Your task to perform on an android device: View the details of the first suggested train in the citymapper app .
Image 0: 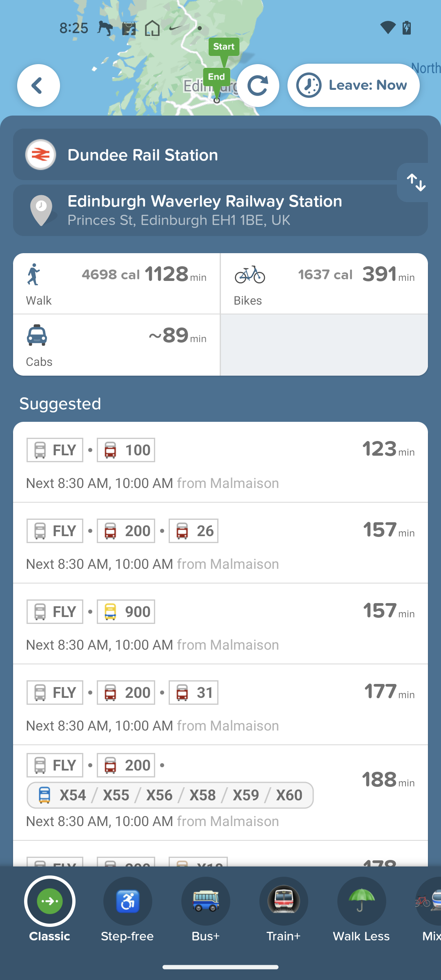
Click on the first suggested train
Step 0: click (220, 287)
Image 1: 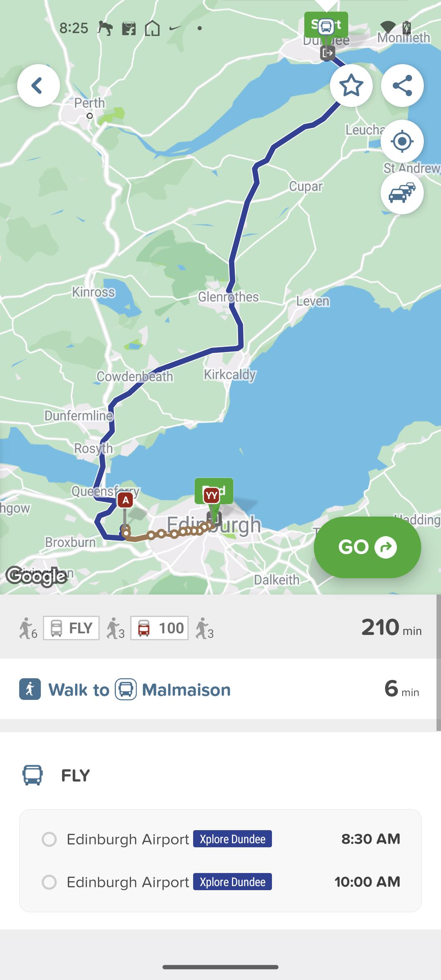
Swipe up the drawer for more details
Step 1: scroll down
Image 2: 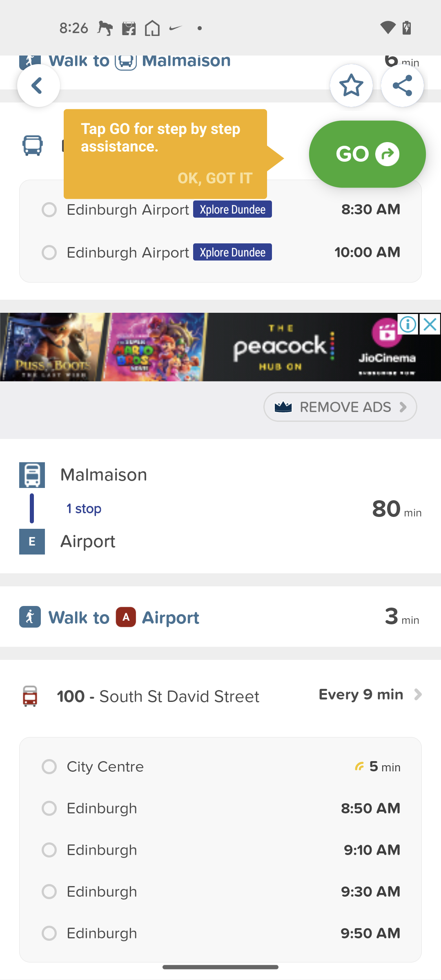
Swipe up the drawer for more details
Step 2: scroll down